Your task to perform on an android device: Add the B natural mixed fruit to the Shopping cart in the JioMart app.
Image 0: 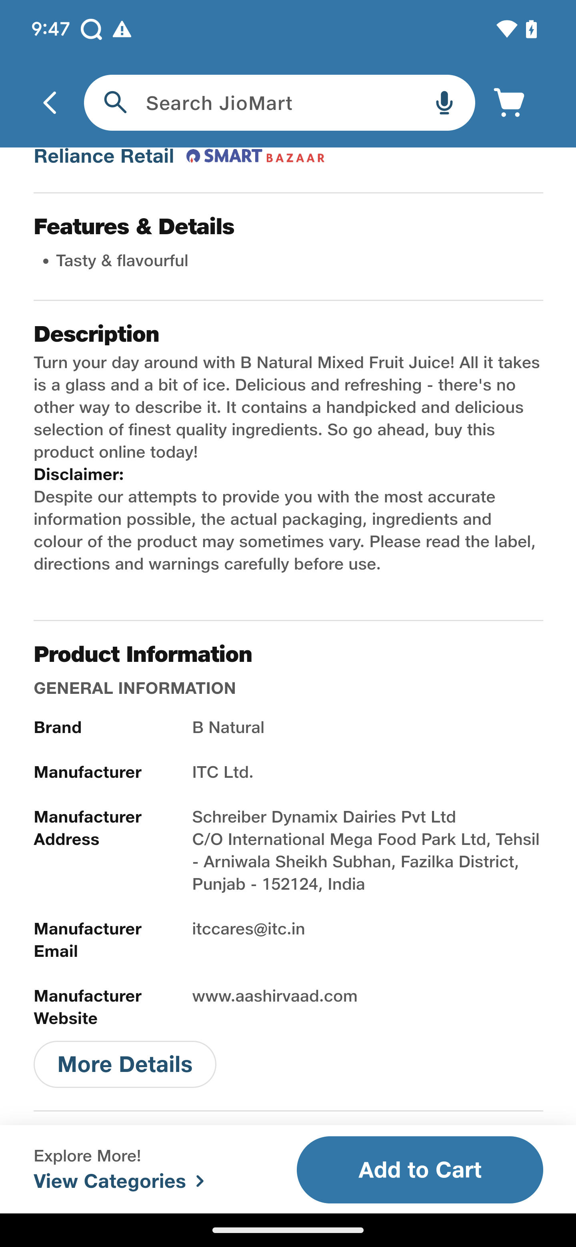
Click the add to cart button at the right bottom of the screen
Step 0: click (420, 1171)